Your task to perform on an android device: I would like to know about traffic updates from my home location Amsterdam to De Wallen location
Image 0: 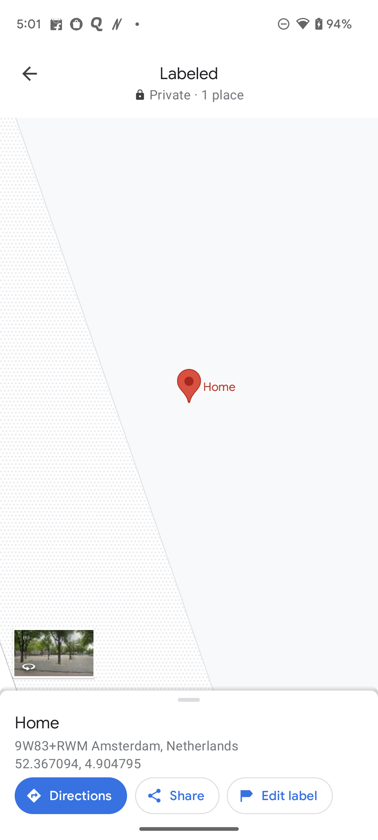
Go back to the screen
Step 0: press back button
Image 1: 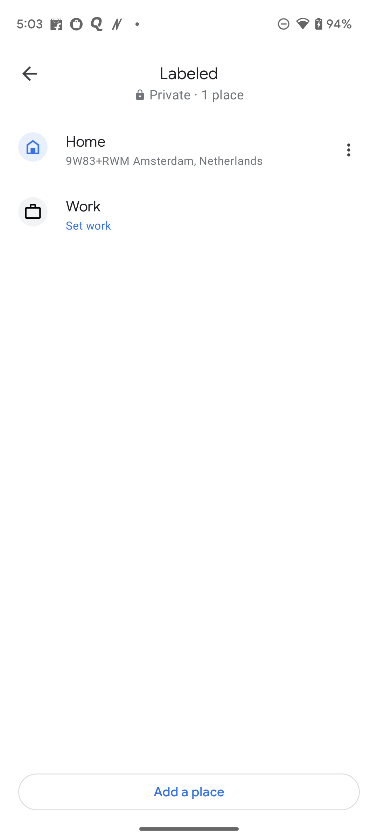
Go back to the screen
Step 1: press back button
Image 2: 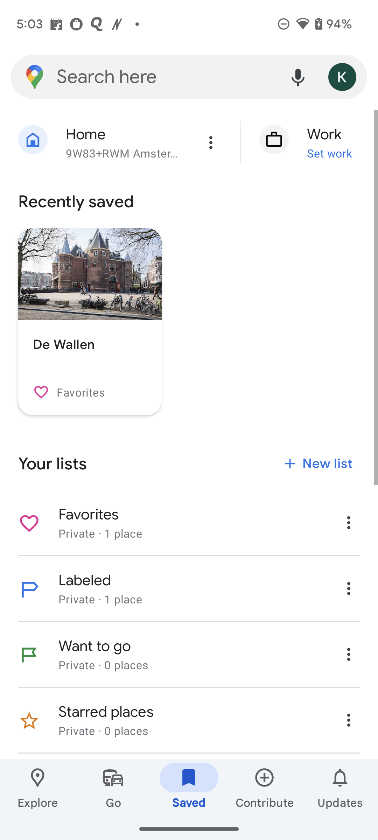
Click on the search here name at the top of the screen
Step 2: click (166, 77)
Image 3: 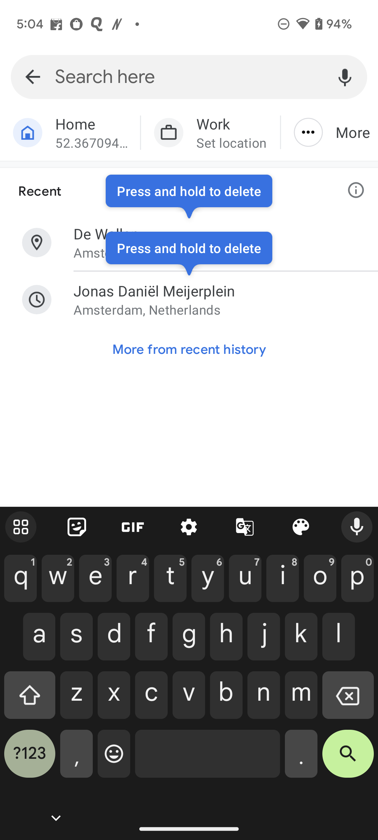
Type Amsterdam to De wallen in search bar
Step 3: type "Amsterdam to De wallen"
Image 4: 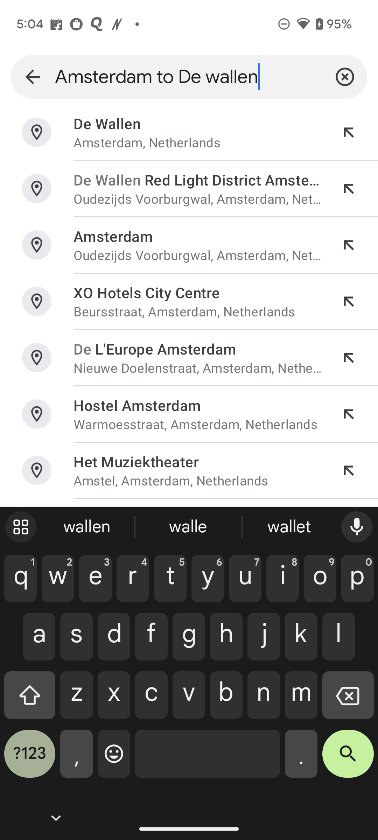
Click on the search key at the bottom right of the keyboard
Step 4: click (348, 759)
Image 5: 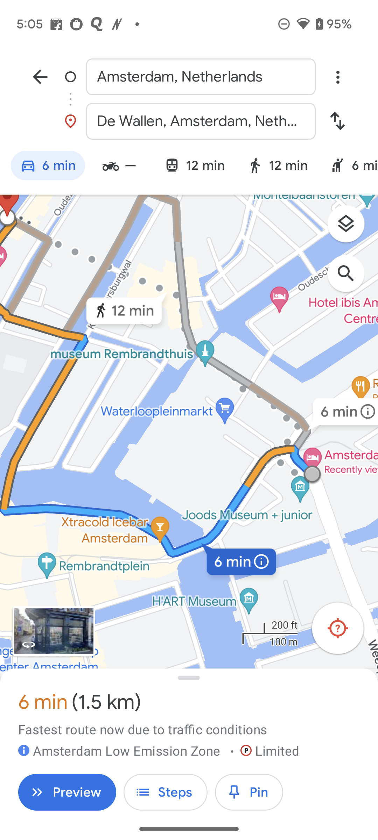
Click on the layers icon at the right of the screen
Step 5: click (351, 227)
Image 6: 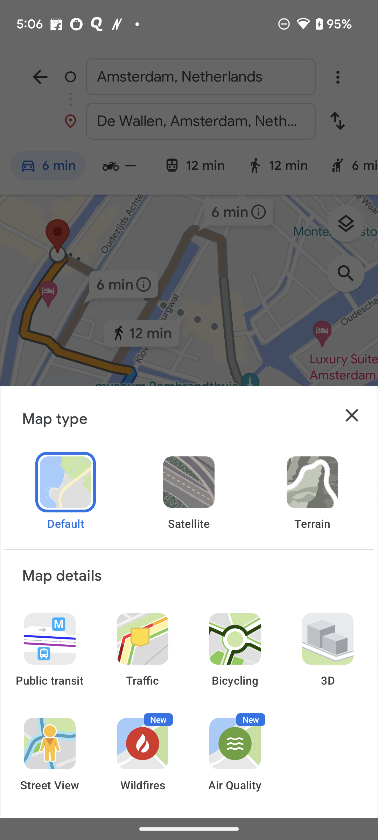
Click on the traffic icon option 
Step 6: click (142, 648)
Image 7: 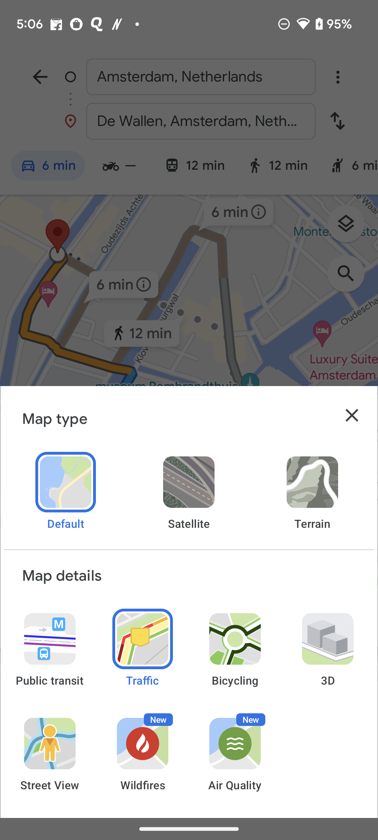
Click on the traffic icon option 
Step 7: click (142, 648)
Image 8: 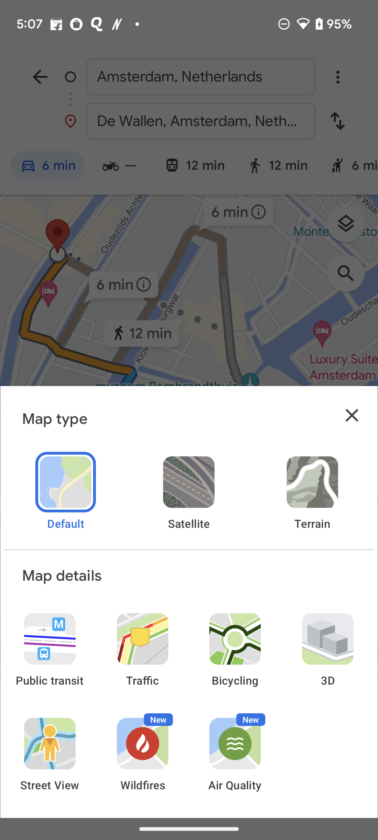
Click on the traffic icon option 
Step 8: click (142, 648)
Image 9: 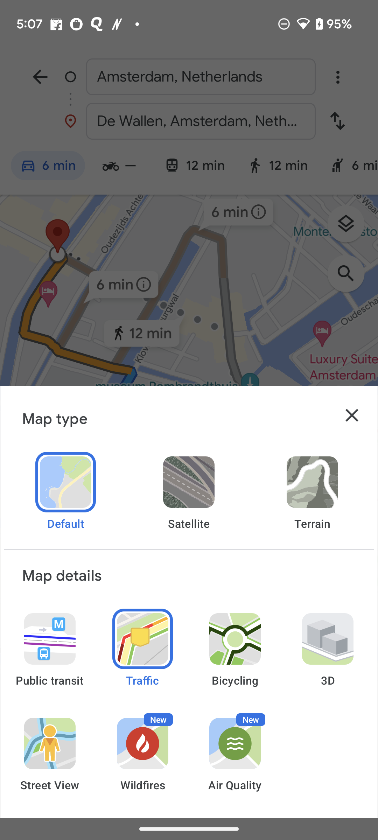
Go back to the direction screen
Step 9: press back button